Your task to perform on an android device: Go to the REI app and read a shopper review of a sports jacket.
Image 0: 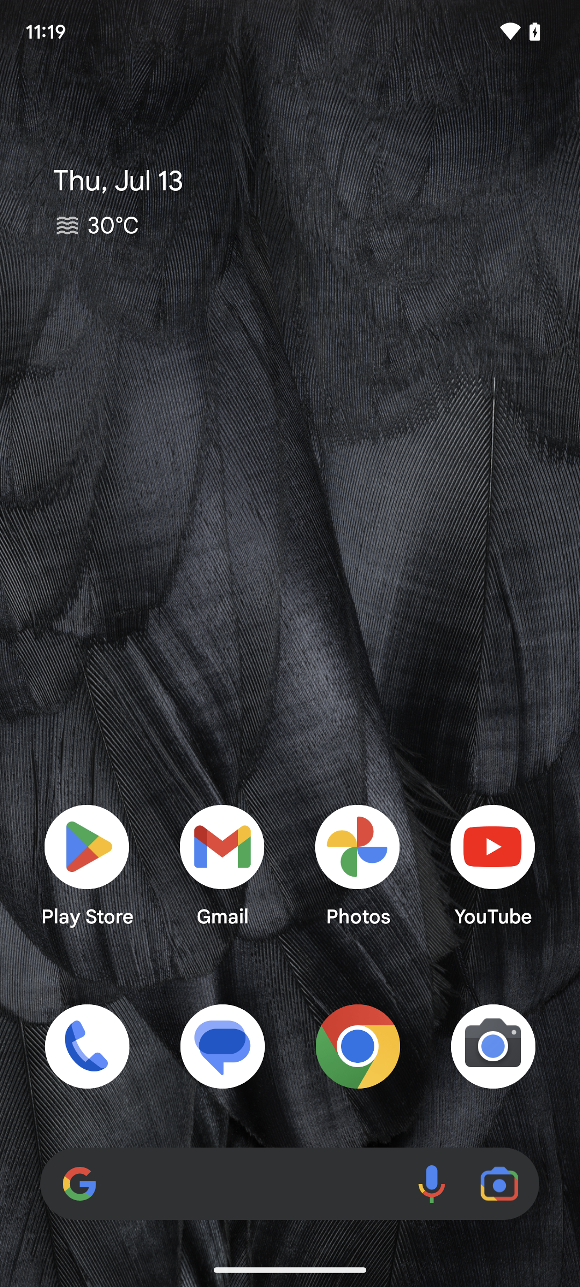
Open the REI app.
Step 0: open app "REI Co-op"
Image 1: 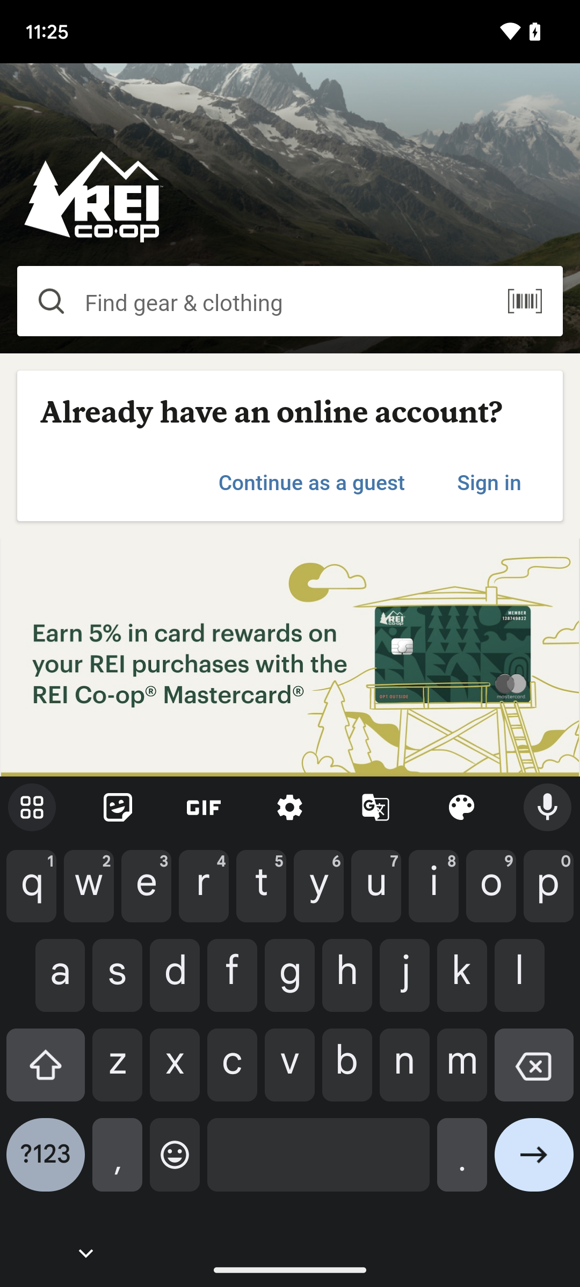
Tap on the search bar at the top of the screen.
Step 1: click (279, 302)
Image 2: 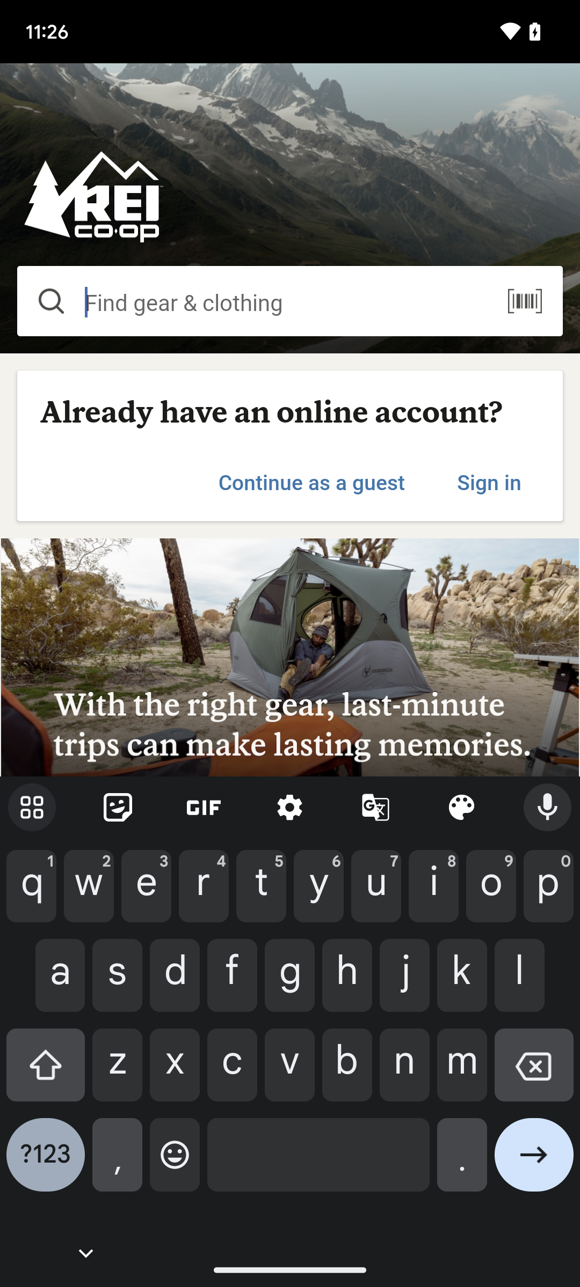
Tap on the search bar at the top of the screen.
Step 2: wait
Image 3: 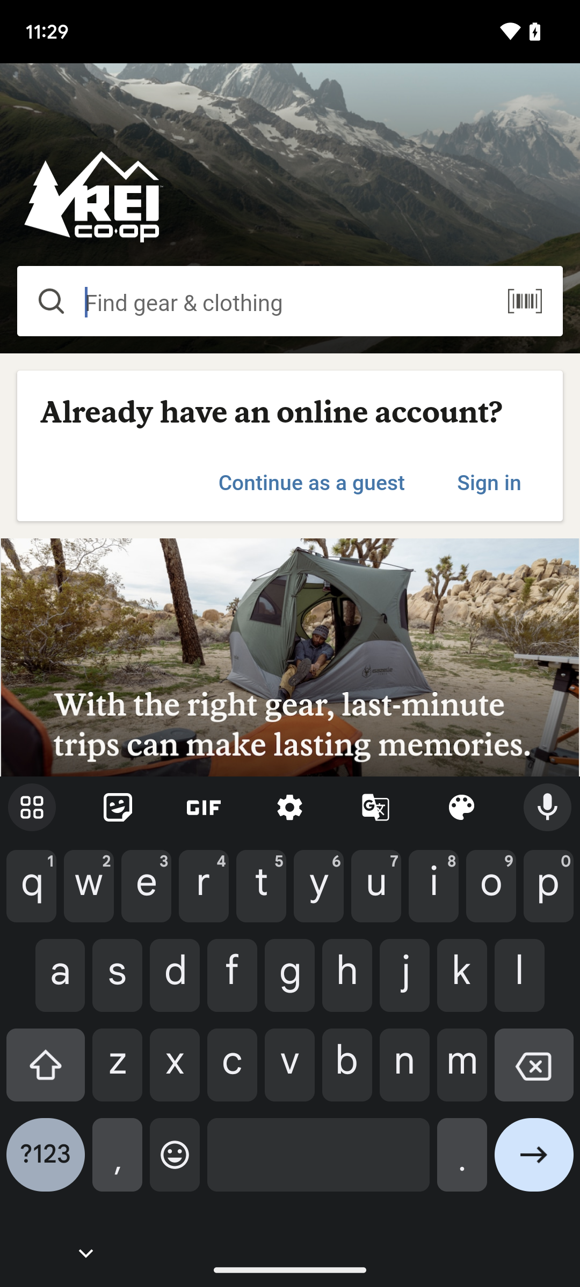
search for sport jacket
Step 3: type "sport jacket"
Image 4: 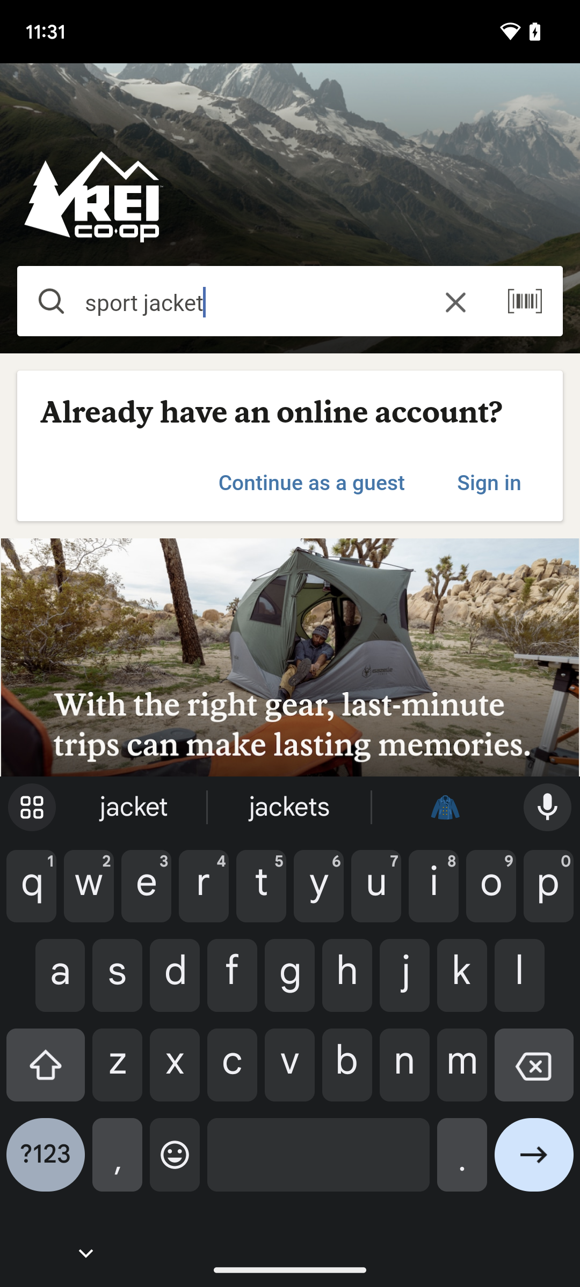
Tap on the arrow present at the bottom right corner of the screen.
Step 4: click (534, 1163)
Image 5: 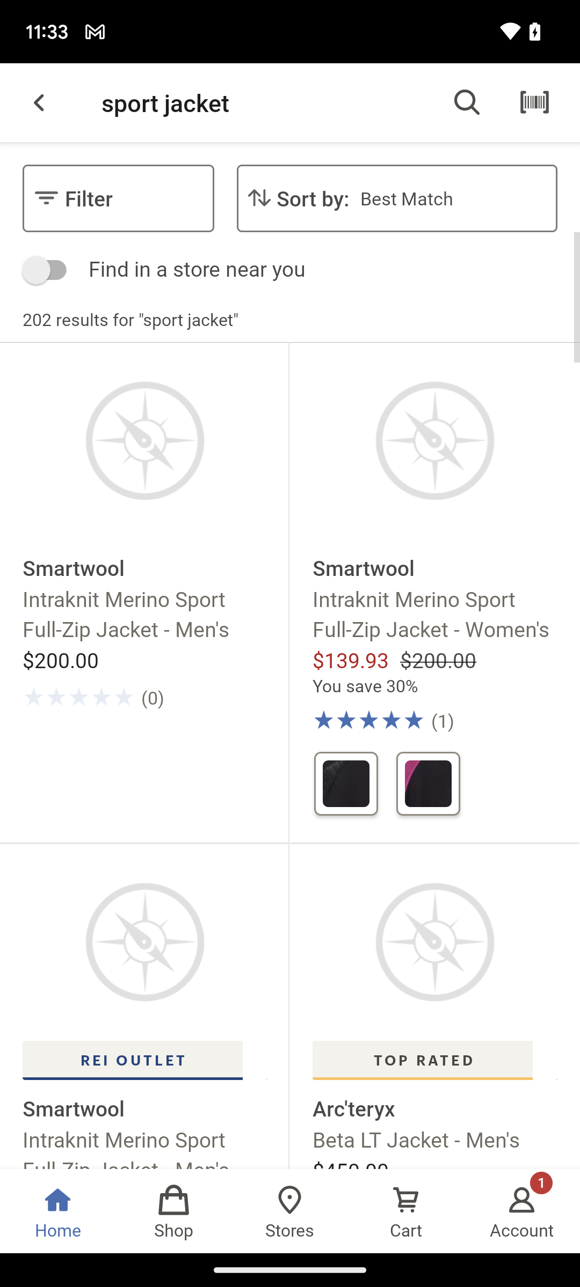
Click on the first jacket image on the screen.
Step 5: wait
Image 6: 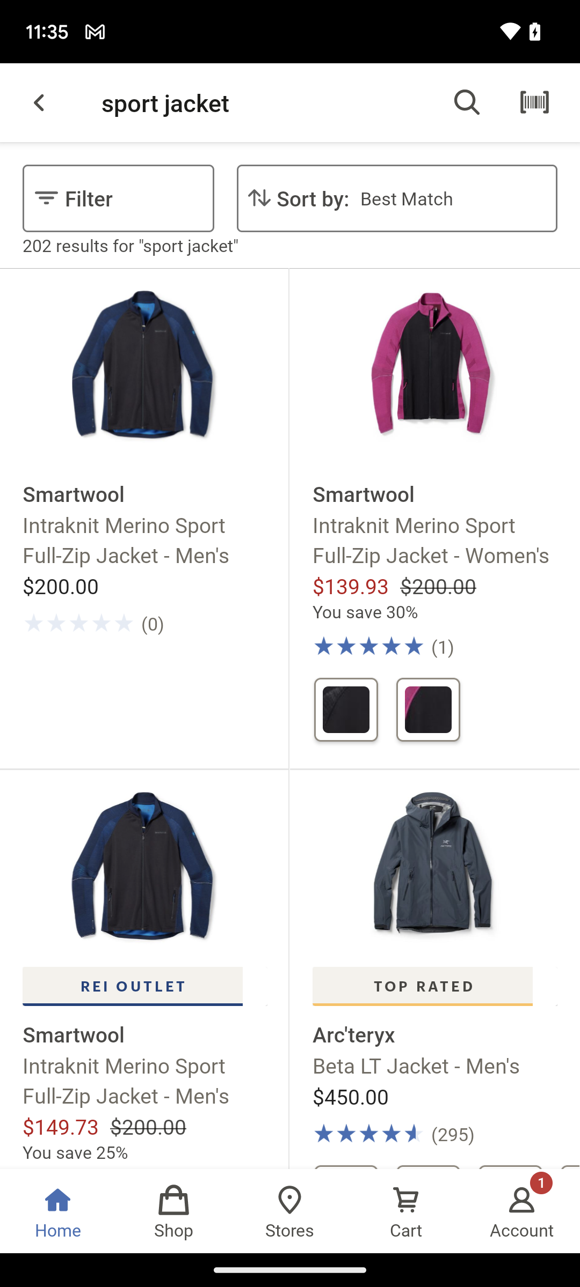
Click on the first jacket image on the screen.
Step 6: click (145, 519)
Image 7: 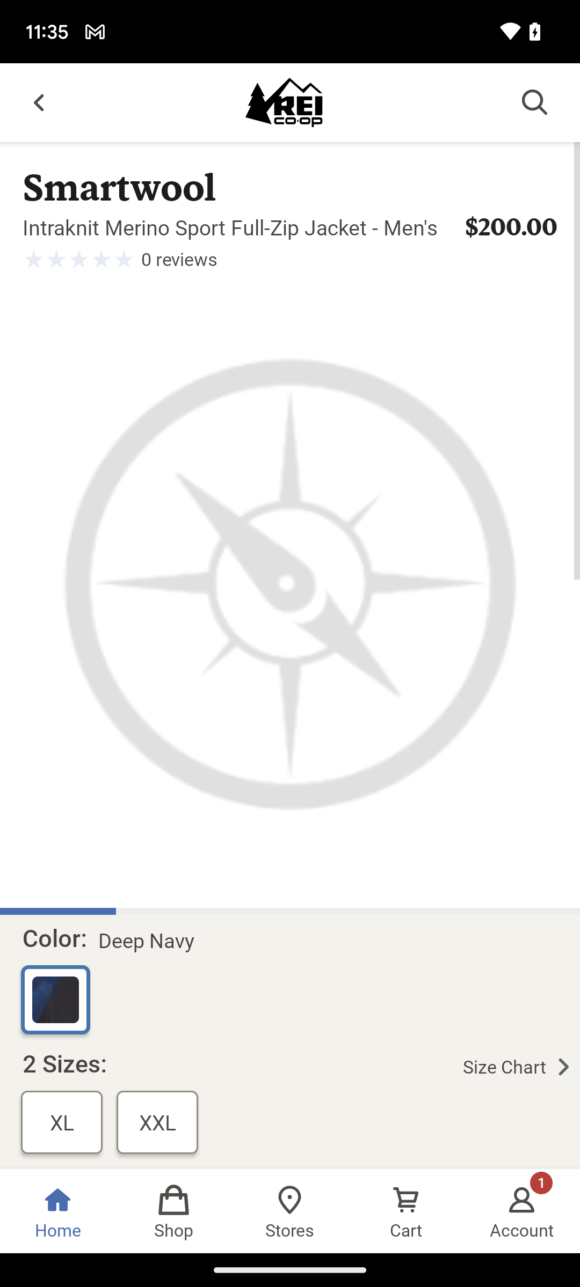
Click on the first jacket image on the screen.
Step 7: wait
Image 8: 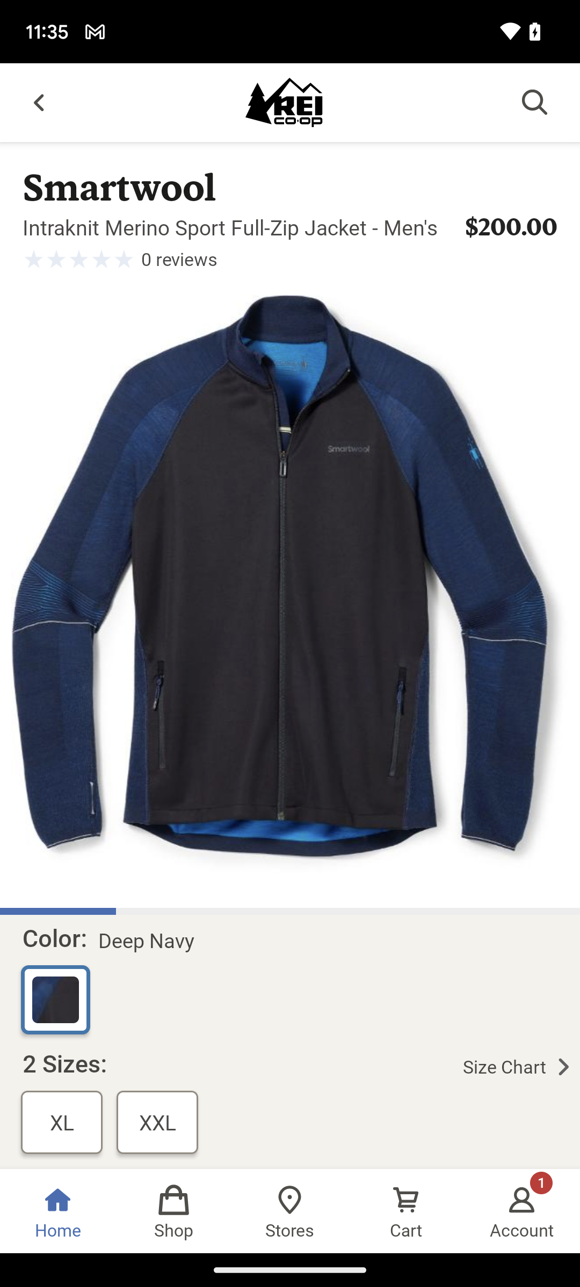
Scroll up to view the jacket review.
Step 8: scroll down
Image 9: 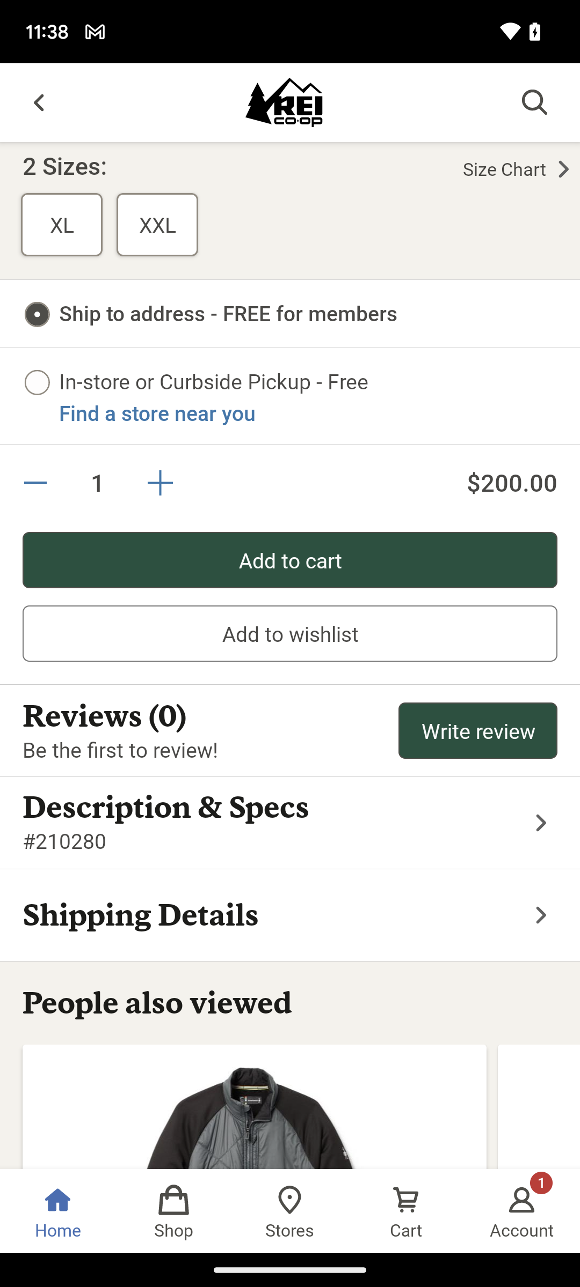
Scroll up to view the jacket review.
Step 9: scroll down
Image 10: 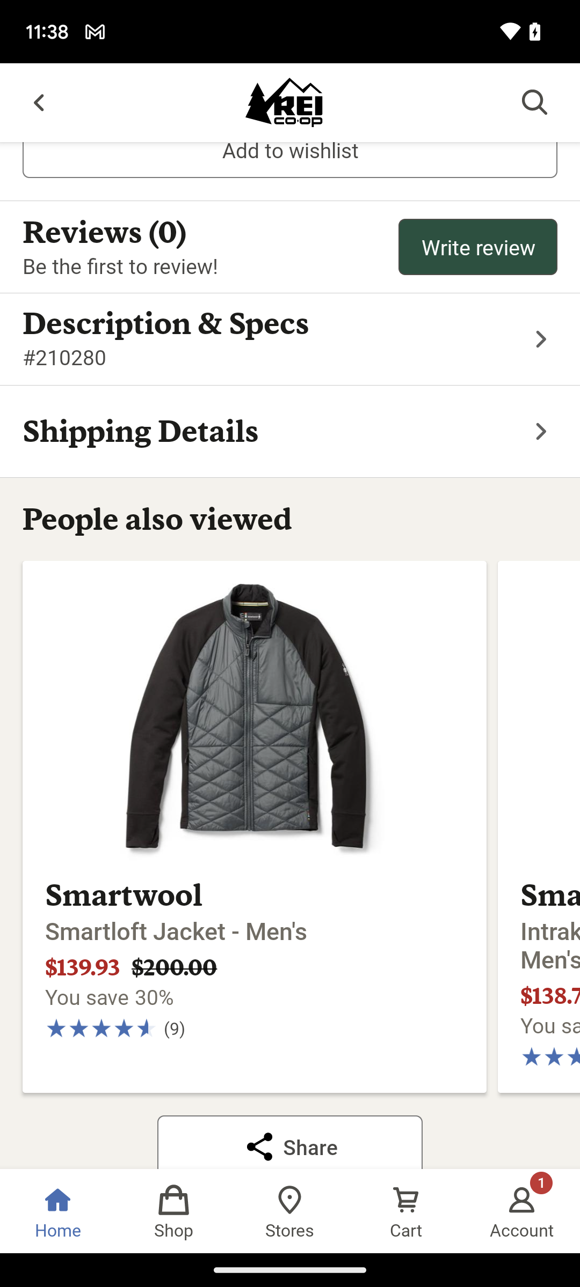
Scroll up to view the jacket review.
Step 10: scroll down
Image 11: 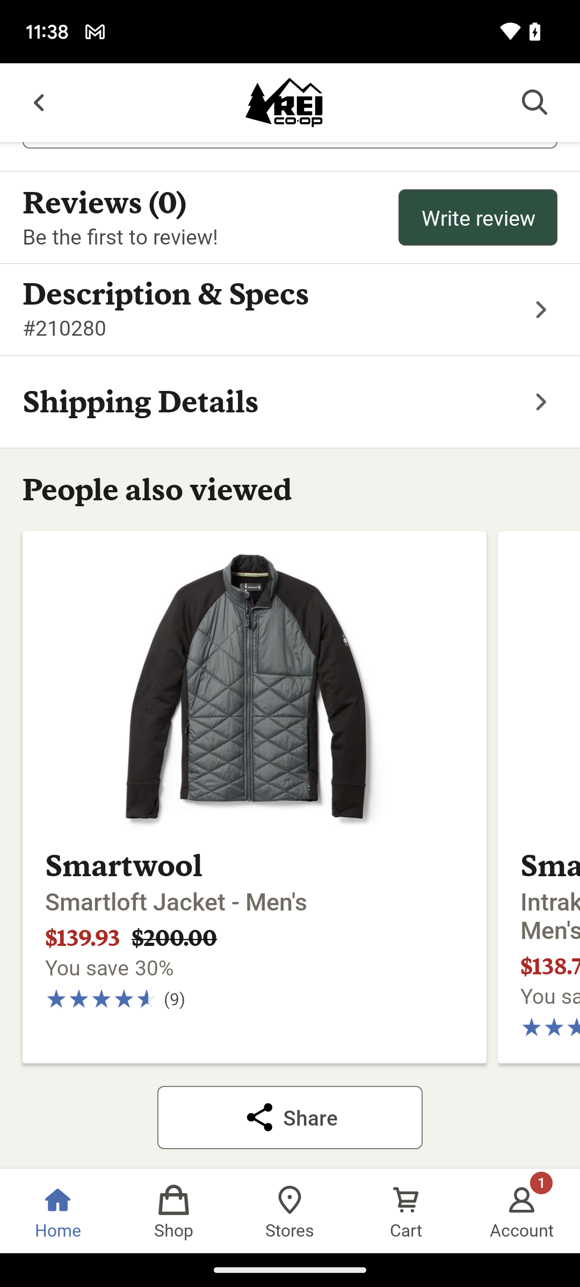
Go back to view more results.
Step 11: press back button
Image 12: 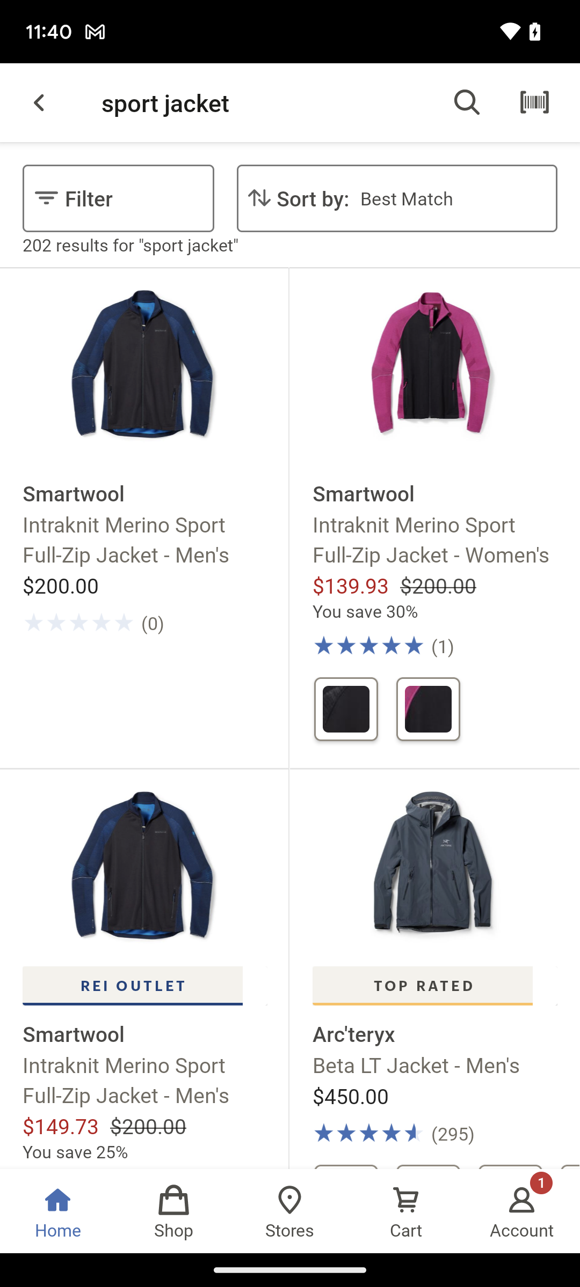
Click on the second jacket present on the screen.
Step 12: click (435, 518)
Image 13: 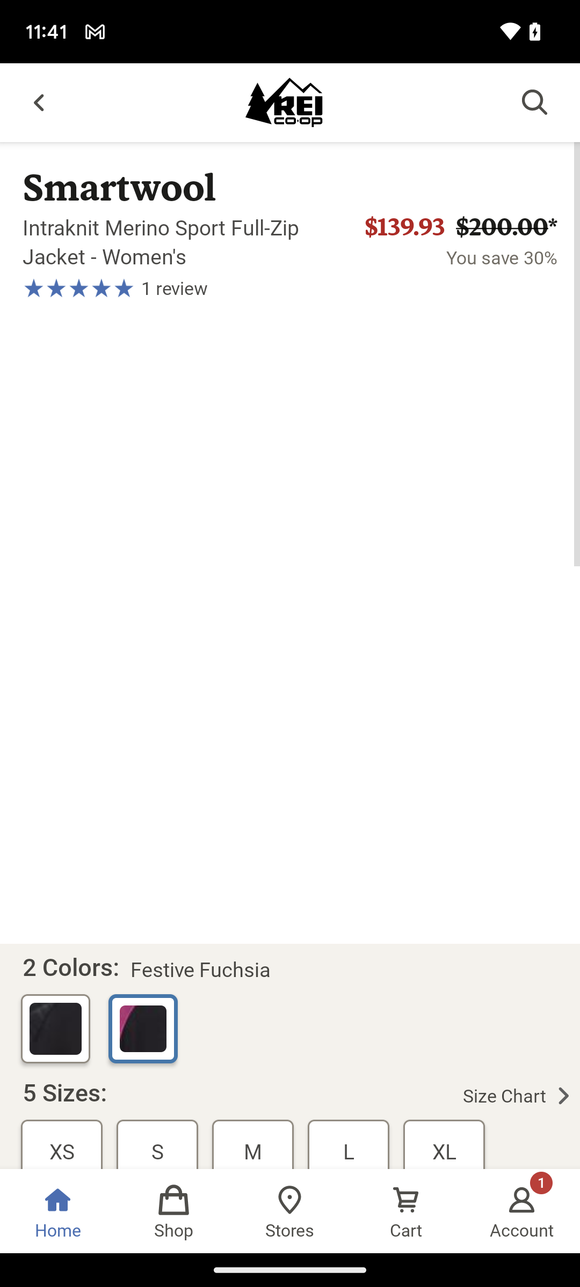
Click on the second jacket present on the screen.
Step 13: wait
Image 14: 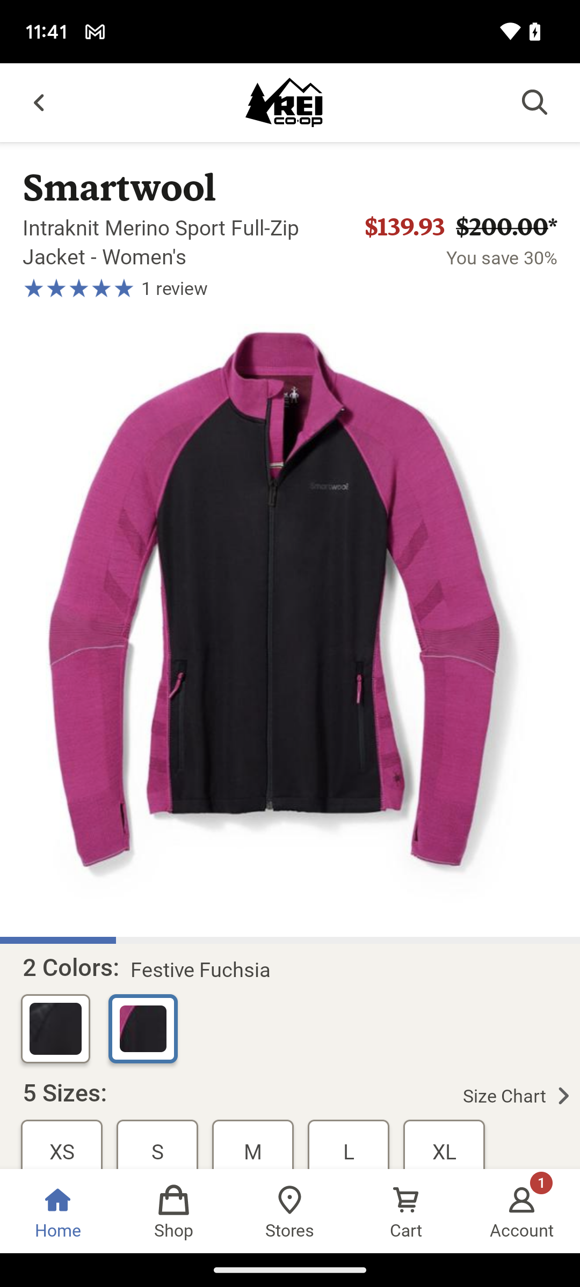
Again Scroll up to view the shopper review.
Step 14: scroll down